Your task to perform on an android device: On the Booking.com app, show me the round-trip flight details of a flight between Rotterdam (RTM) Airport and Berlin Airport.
Image 1: 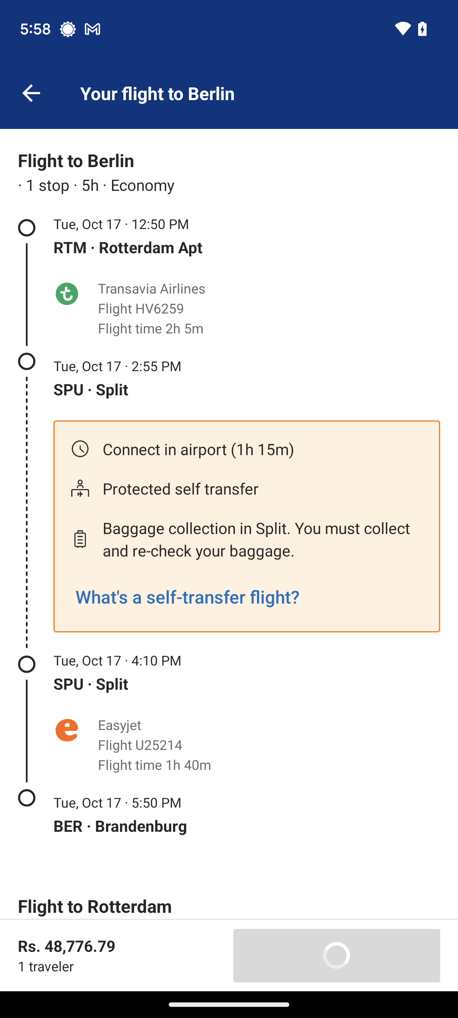
Scroll up to view flight details.
Step 1: scroll down